Your task to perform on an android device: Purchasing a drill machine for home use is something I am looking forward to. Use the Tata Cliq app to look for a drill machine.
Image 2: 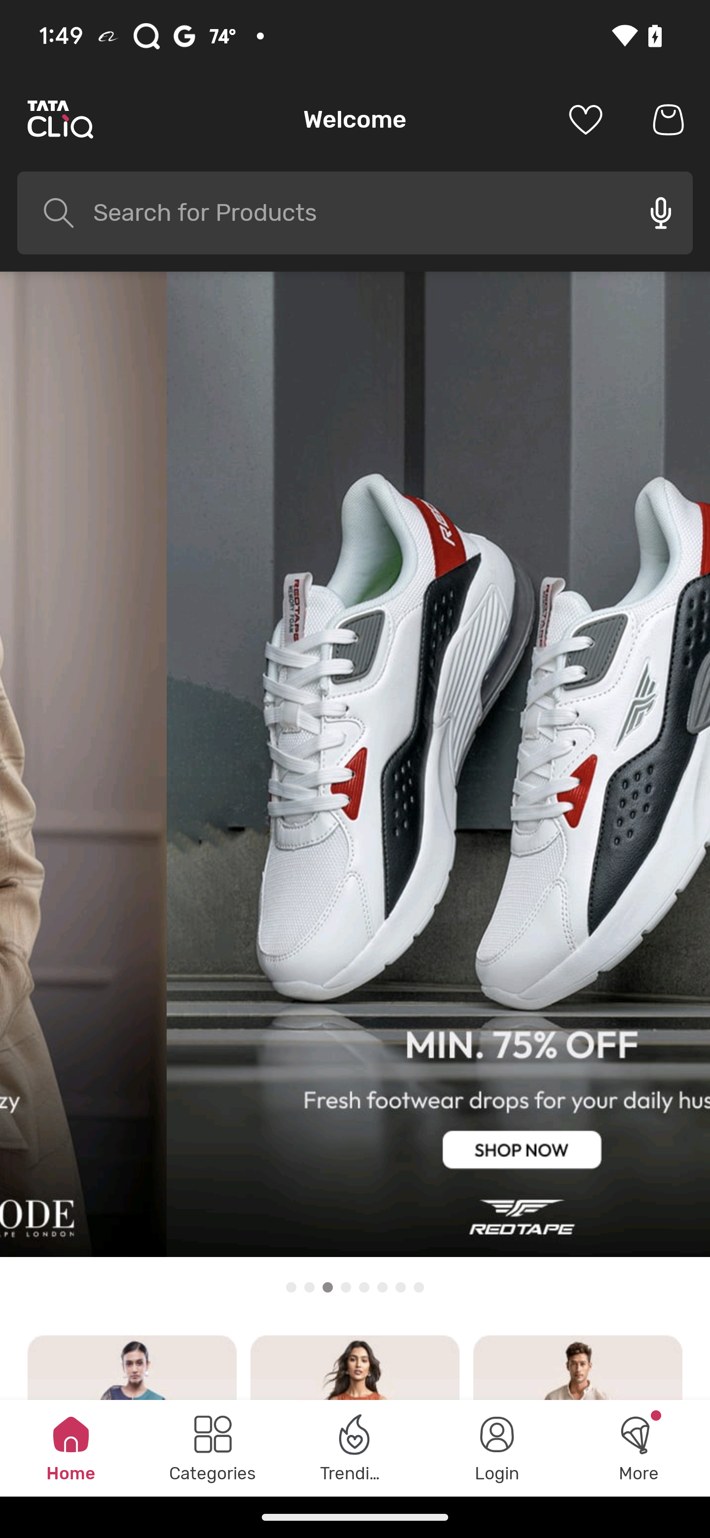
Click on the search bar
Step 2: click (116, 213)
Image 3: 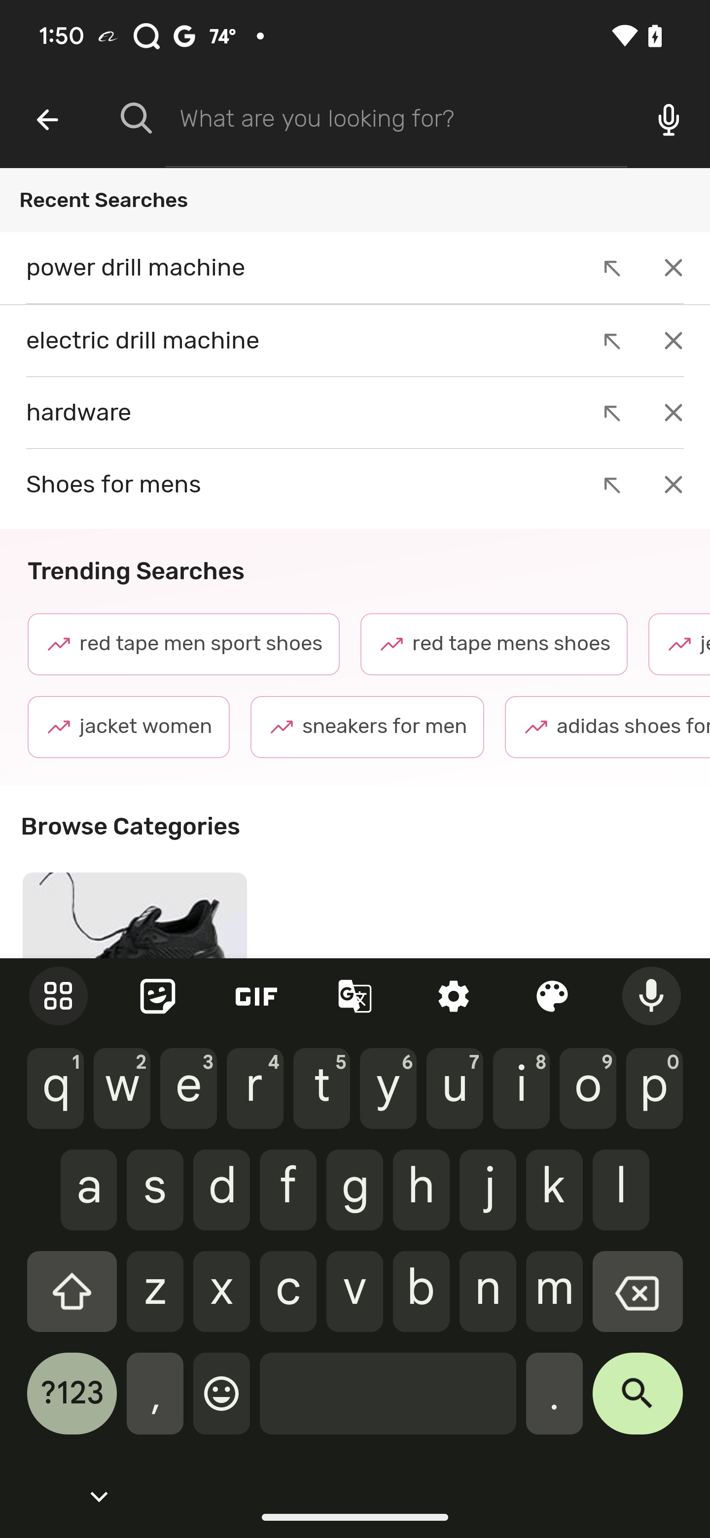
Type Drill Machine in the search Bar
Step 3: type "Drill machine"